Your task to perform on an android device: Search for a note titled "Upcoming Events "on the Notein app.
Image 0: 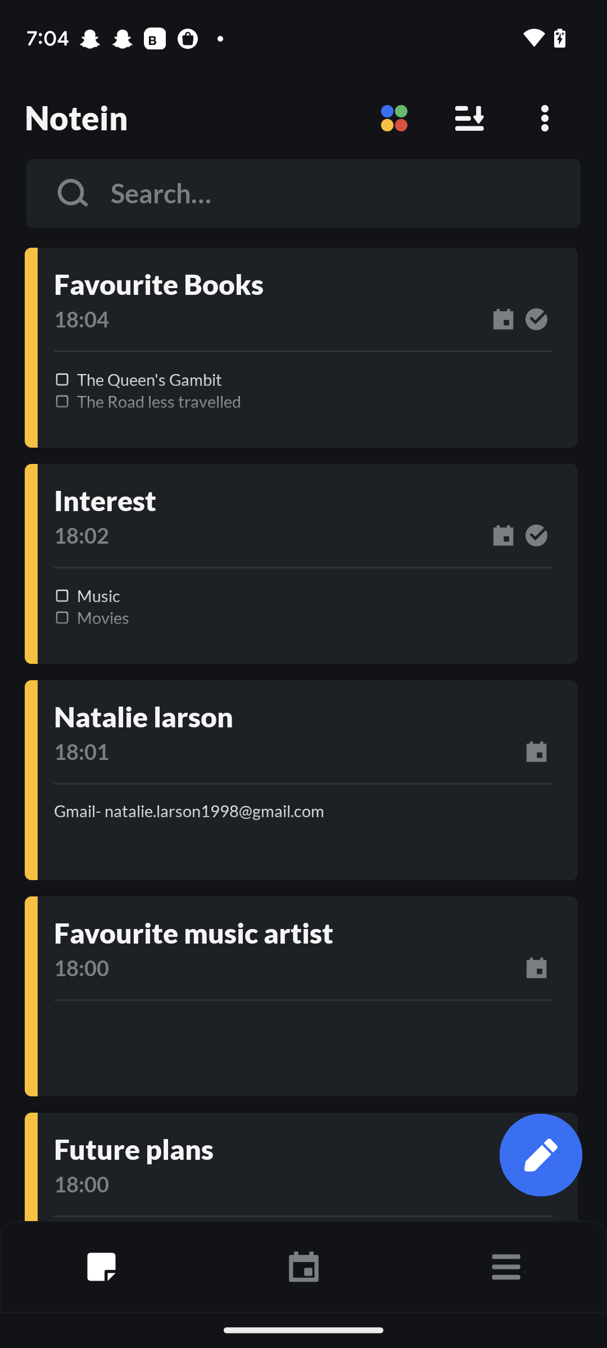
Click on the search box at the top.
Step 0: click (303, 193)
Image 1: 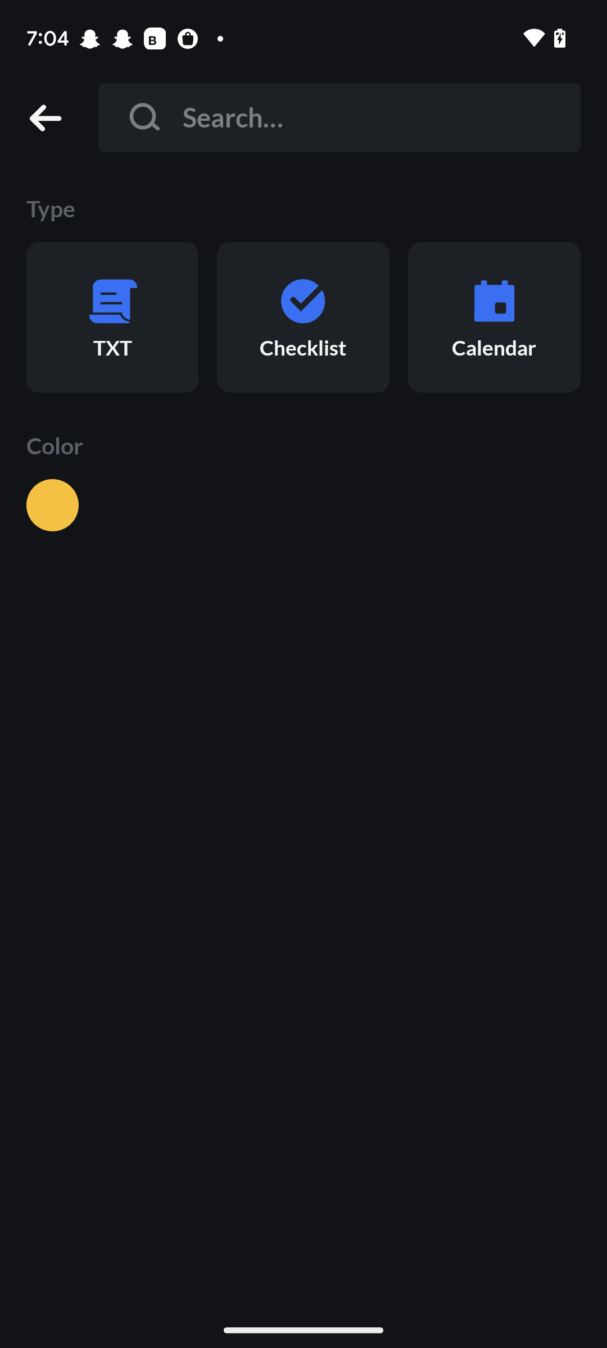
click on the search box at the top.
Step 1: click (339, 117)
Image 2: 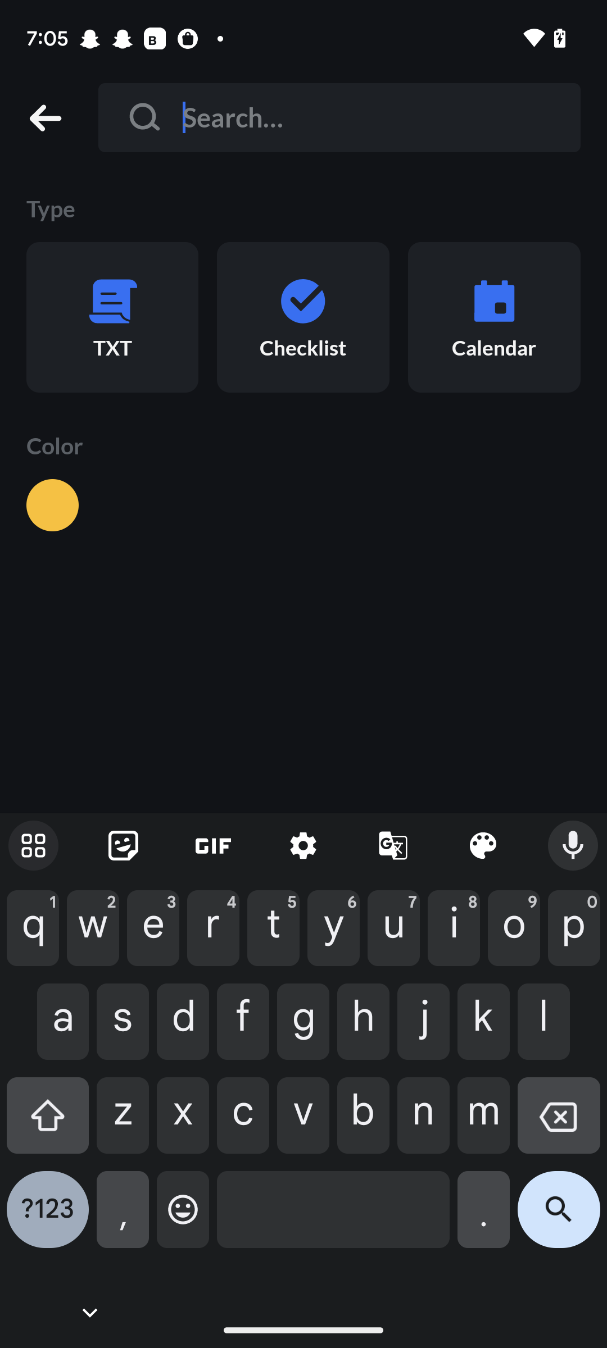
Type Upcoming Events in the search box.
Step 2: type "Upcoming Events"
Image 3: 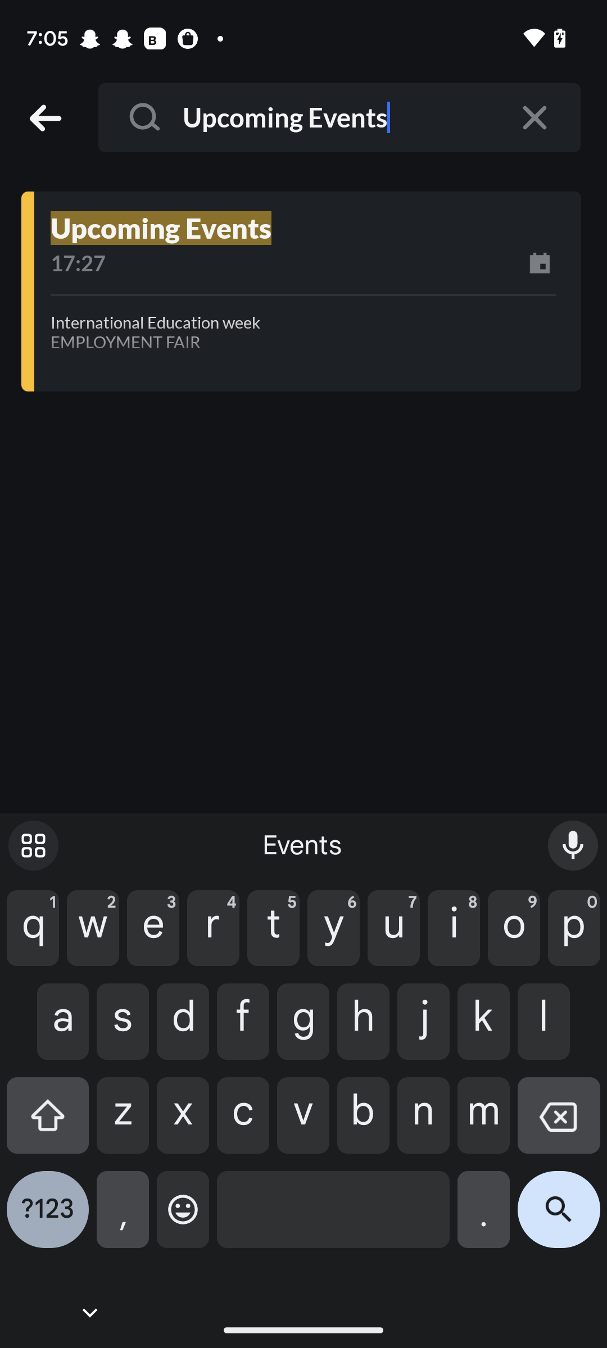
click on the search icon at the bottom right corner of the keyboard.
Step 3: click (559, 1218)
Image 4: 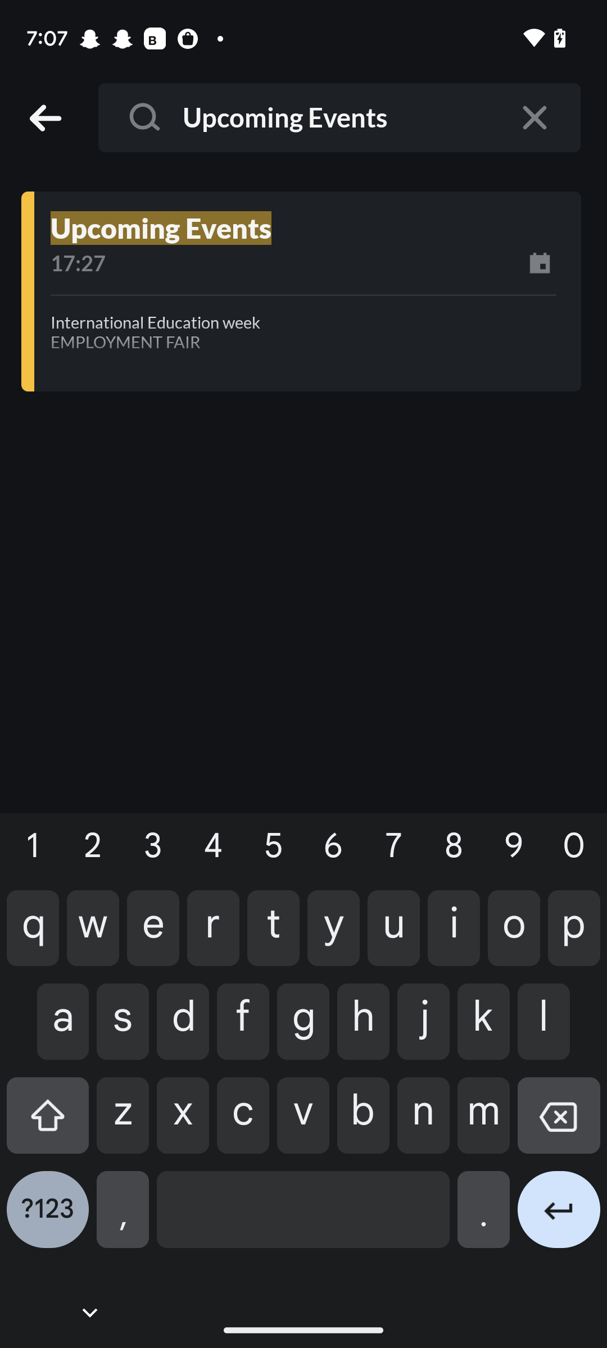
click on  the note displayed on the screen.
Step 4: click (303, 228)